Your task to perform on an android device: I want to read the book The Alchemist in Kindle app.
Image 0: 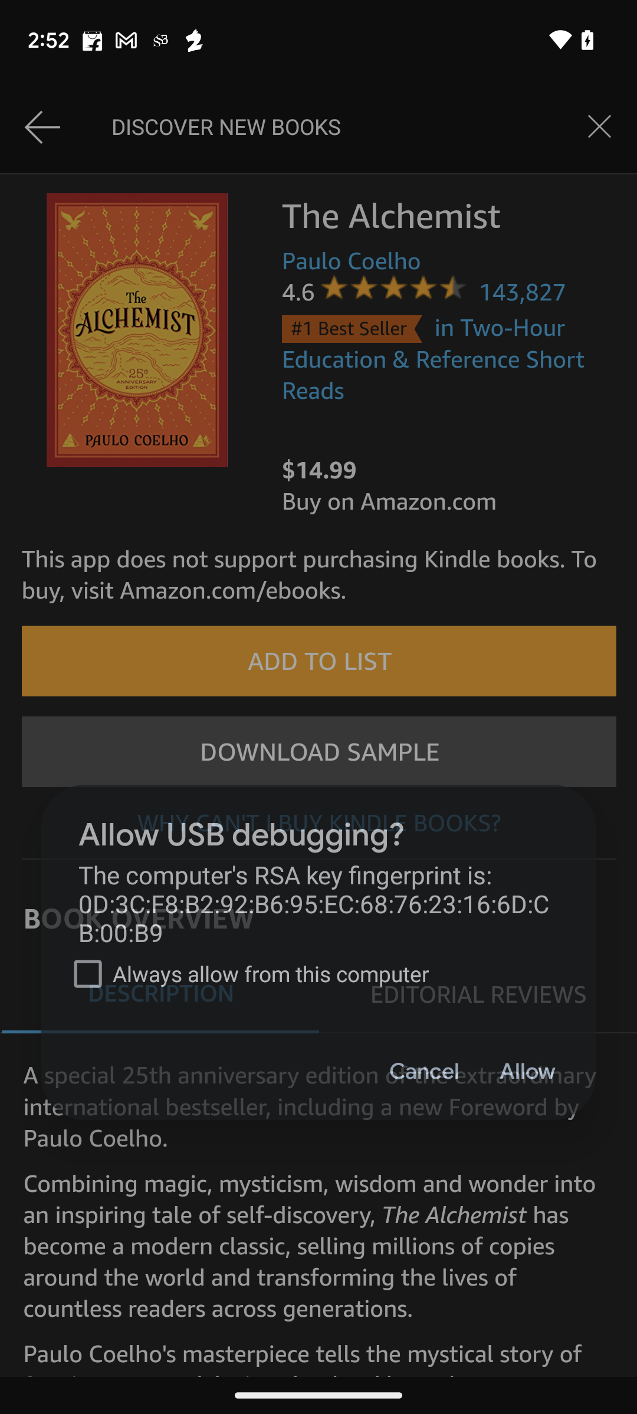
Step 0: wait
Image 1: 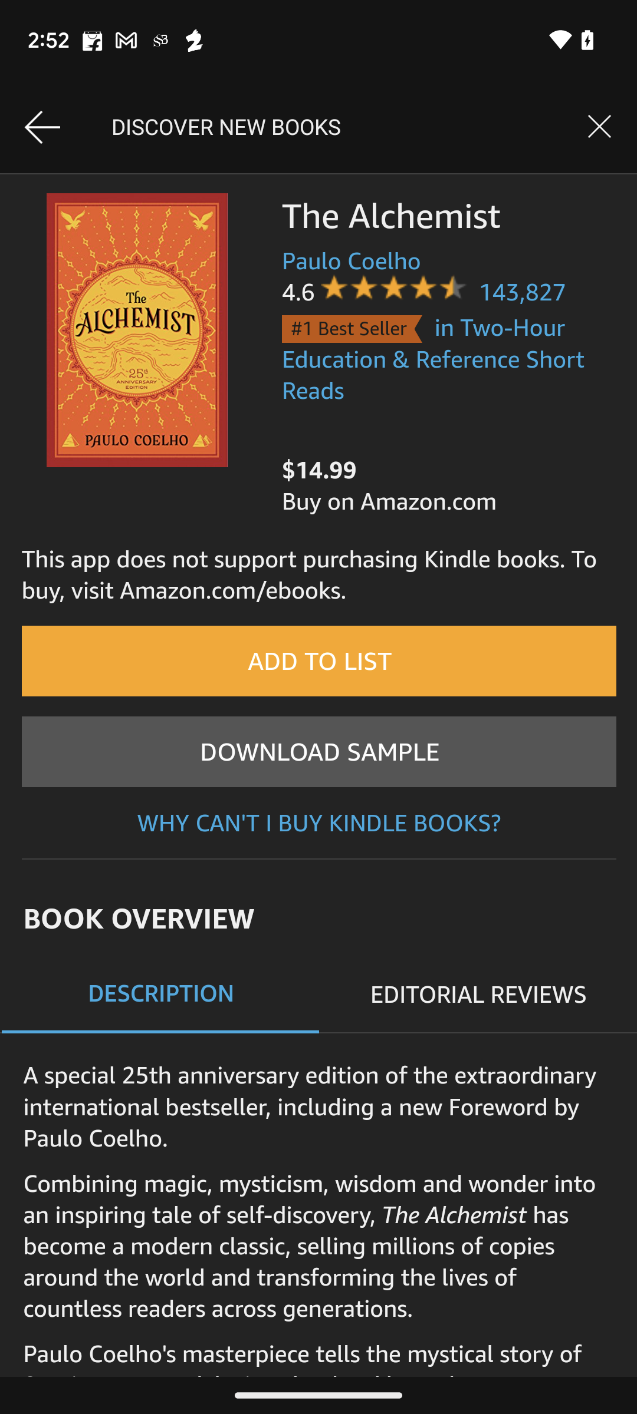
Click on the Download Sample button.
Step 1: click (318, 751)
Image 2: 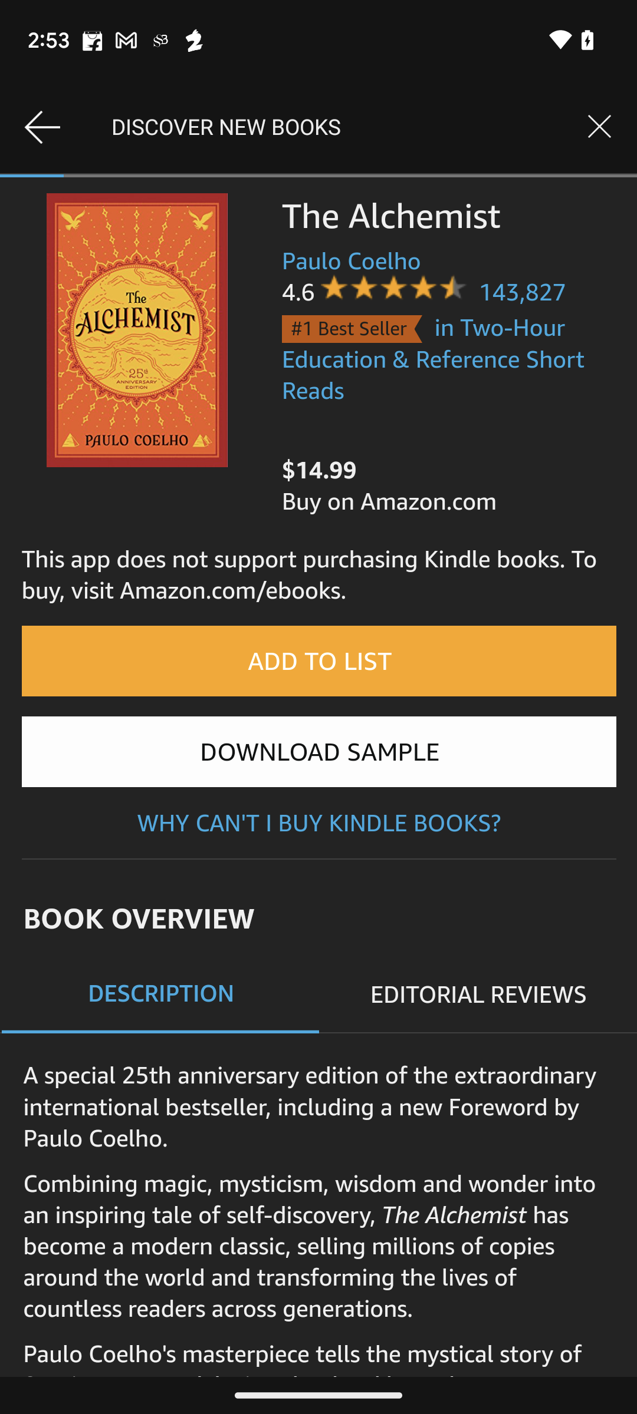
Click on the Download Sample button.
Step 2: wait
Image 3: 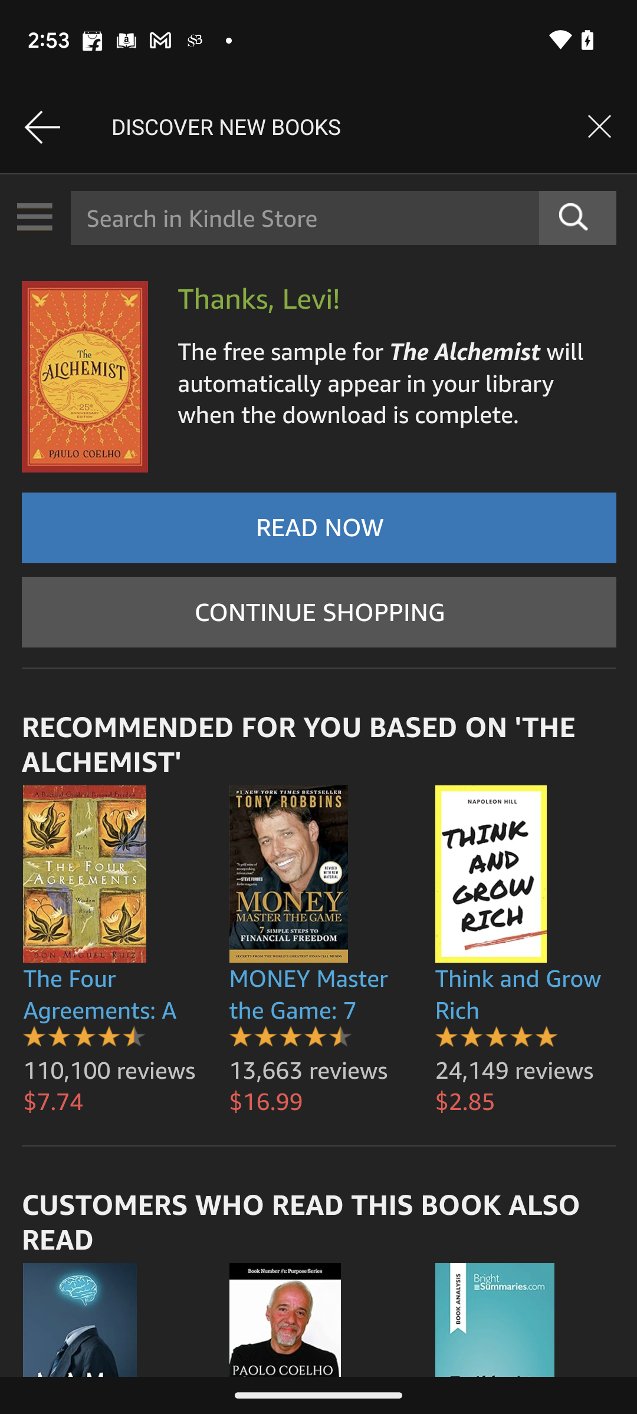
Click on the Read Now button.
Step 3: click (318, 527)
Image 4: 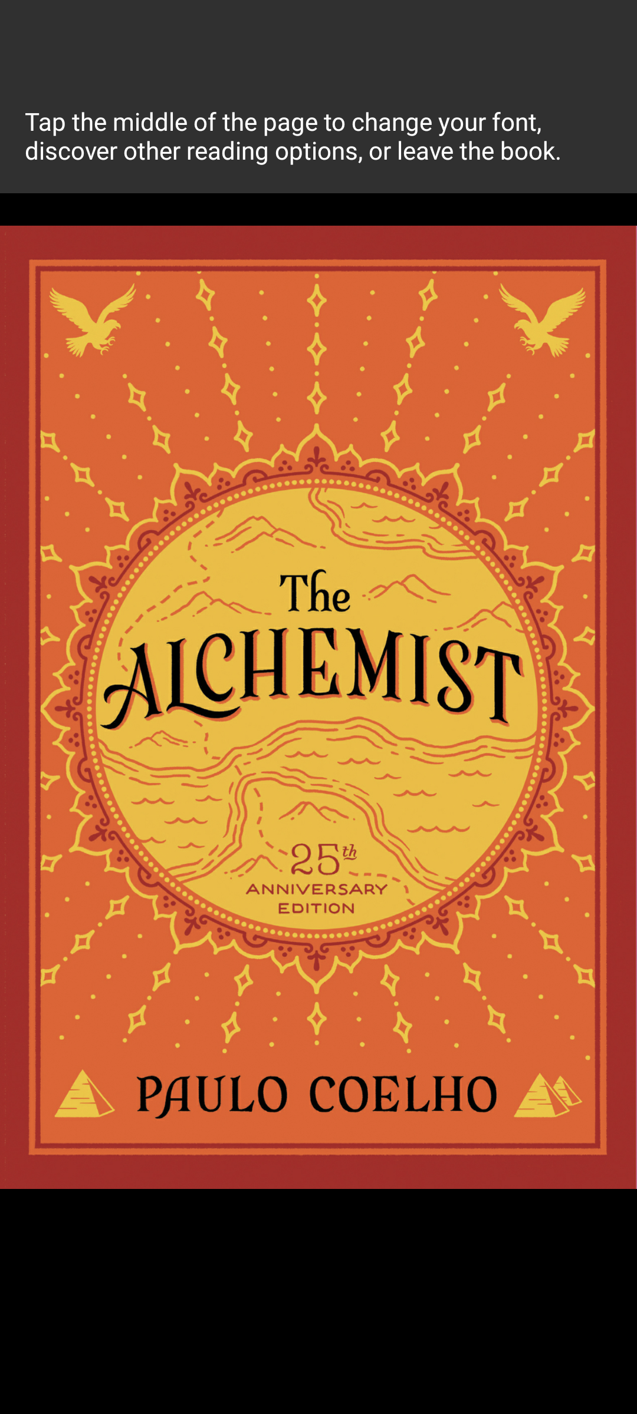
Swipe left to read the book.
Step 4: scroll right
Image 5: 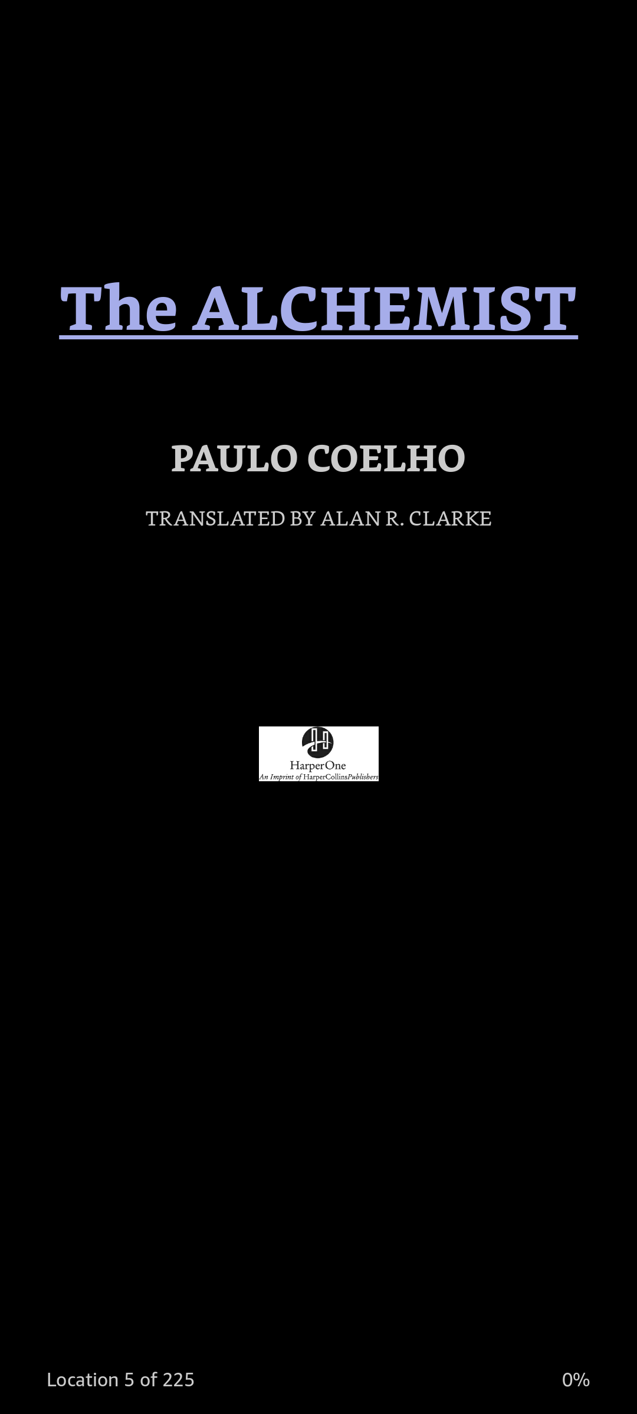
Swipe left to read the book.
Step 5: scroll right
Image 6: 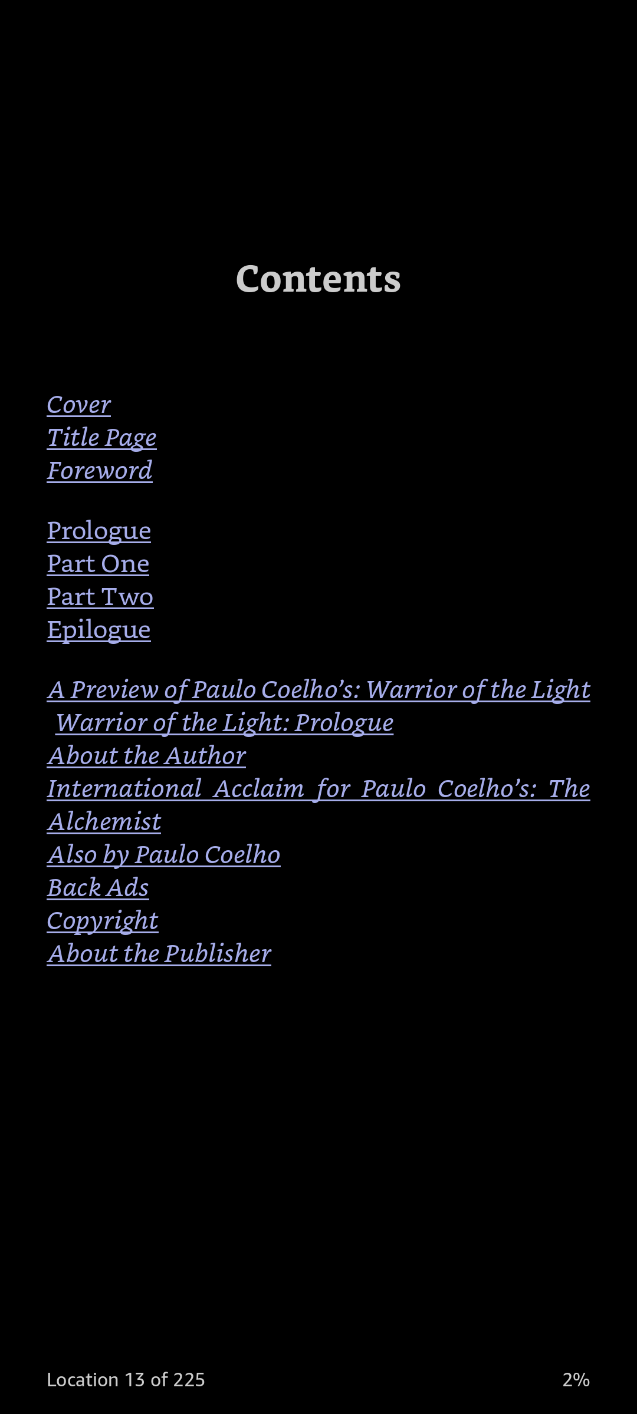
Swipe left to read the book.
Step 6: scroll right
Image 7: 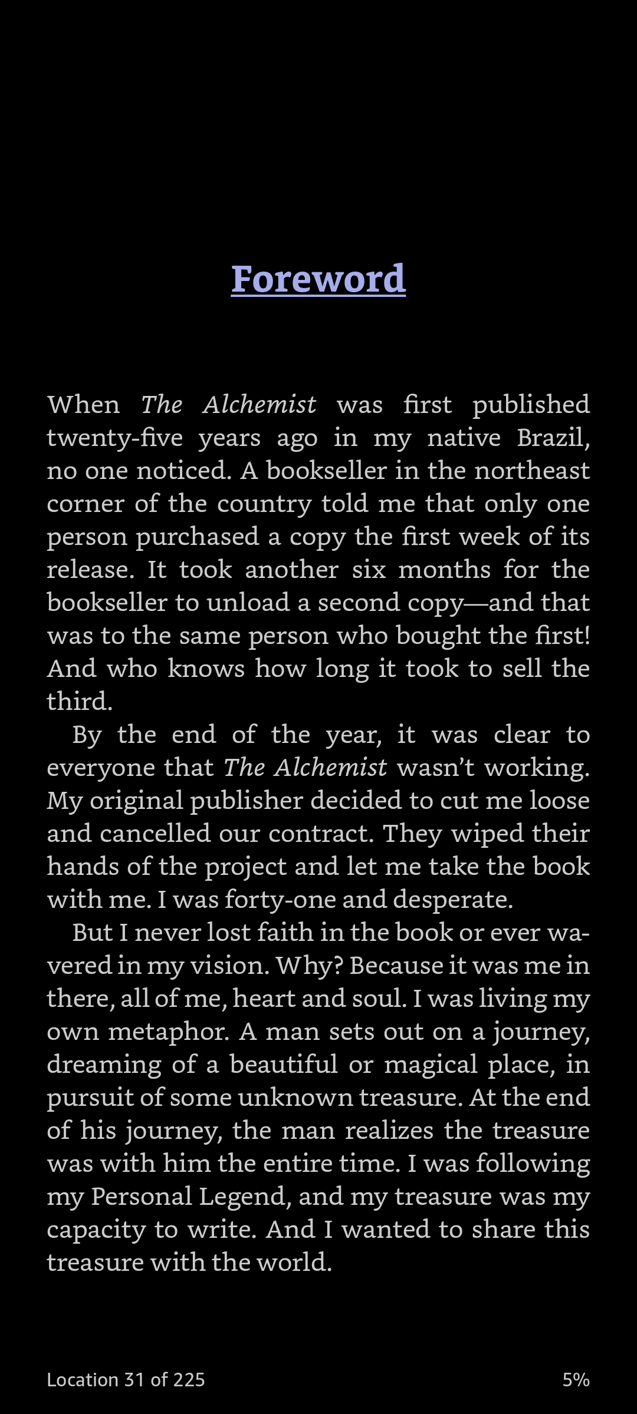
Swipe left to read the book.
Step 7: scroll right